Your task to perform on an android device: Create a shortcut of the file named "cerebra research" to home screen
Image 0: 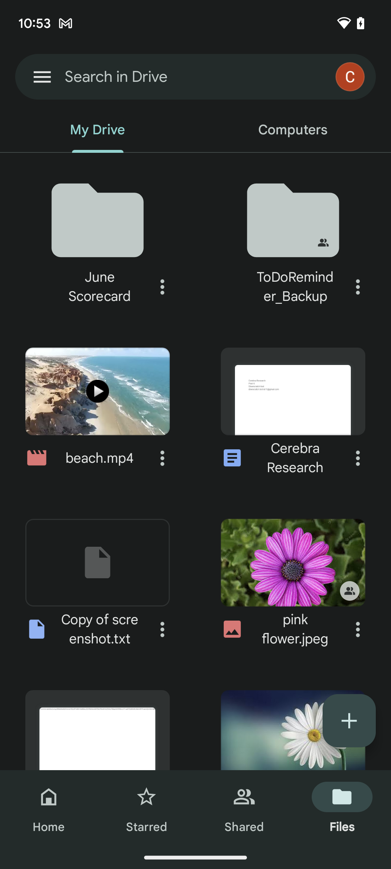
Click on the three dots next to the file name cerebra research
Step 0: click (358, 458)
Image 1: 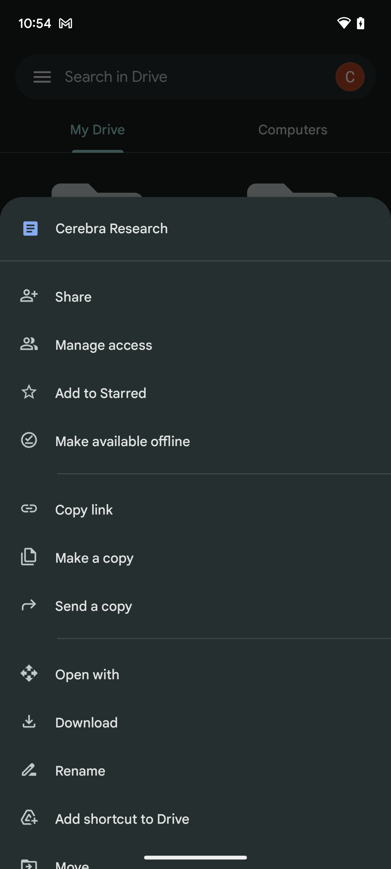
Swipe up
Step 1: scroll down
Image 2: 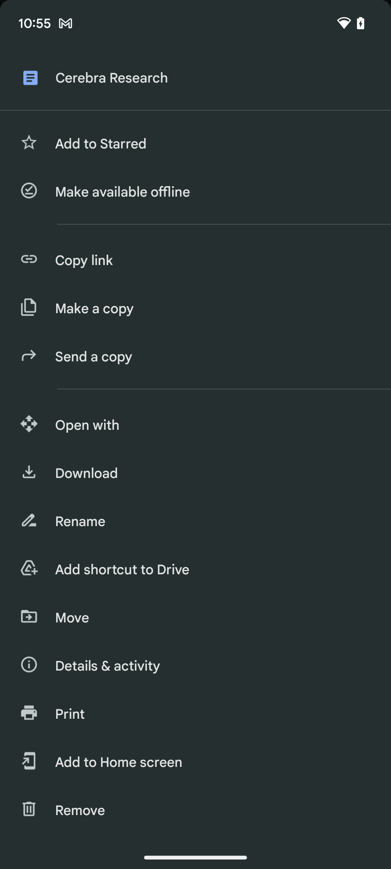
Click on the add to home screen option in the drawer.
Step 2: click (211, 762)